Your task to perform on an android device: I want to listen to Floating meditation music in the Insight Timer app in order to meditate myself.
Image 0: 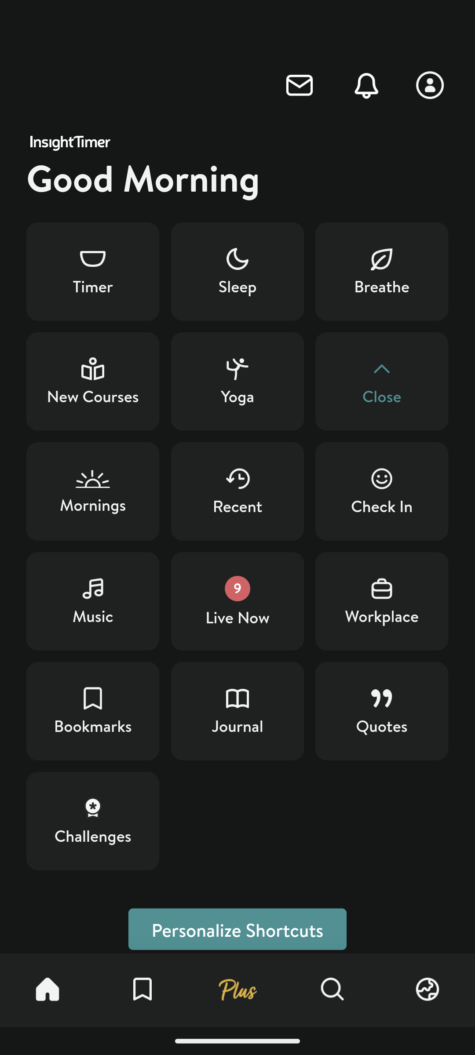
Click on the sleep option.
Step 0: click (237, 272)
Image 1: 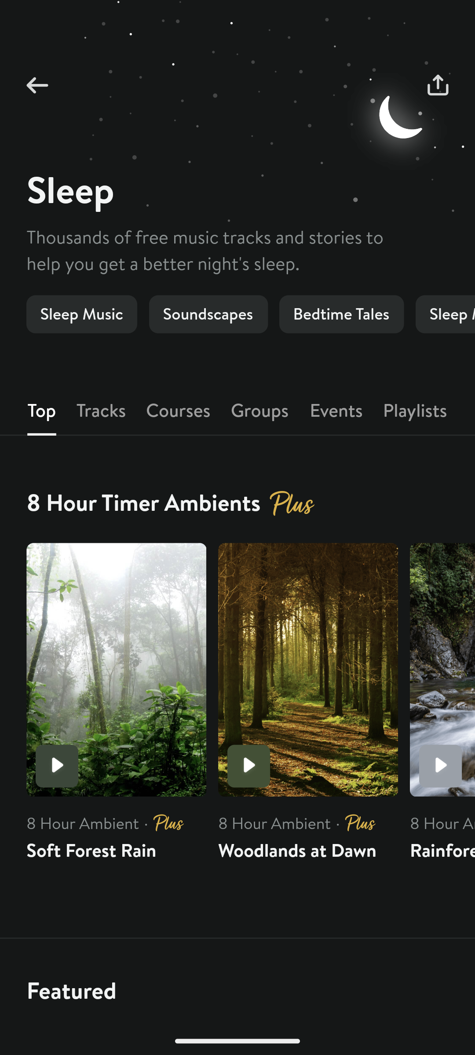
Swipe up to view more options.
Step 1: scroll down
Image 2: 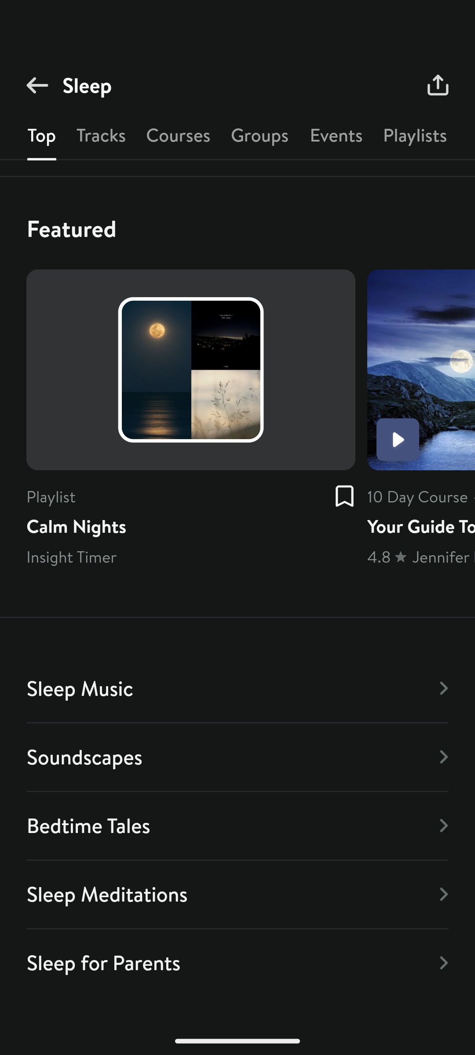
Click on the Sleep music option.
Step 2: click (237, 688)
Image 4: 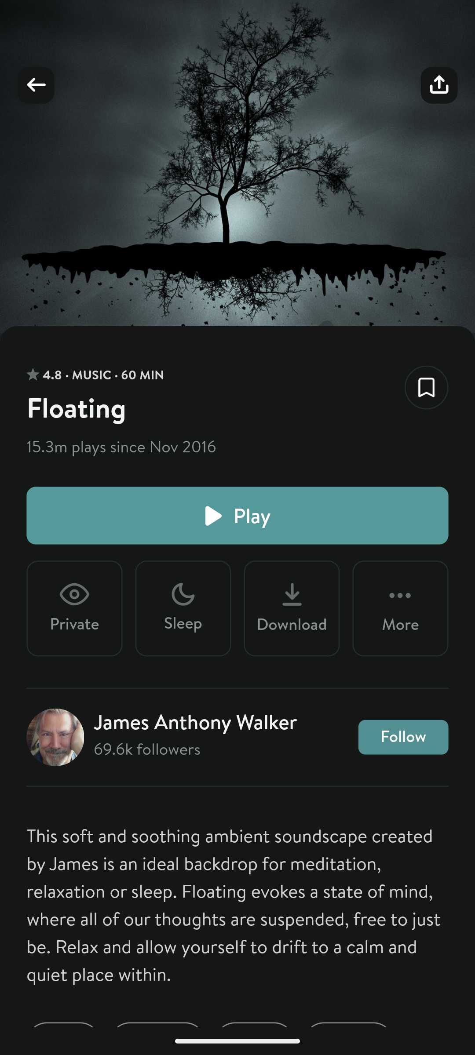
Click on the Play button.
Step 4: click (237, 516)